Your task to perform on an android device: Show me the reviews of other buyers of UMBUZO Hobby Desk on the Etsy app.
Image 0: 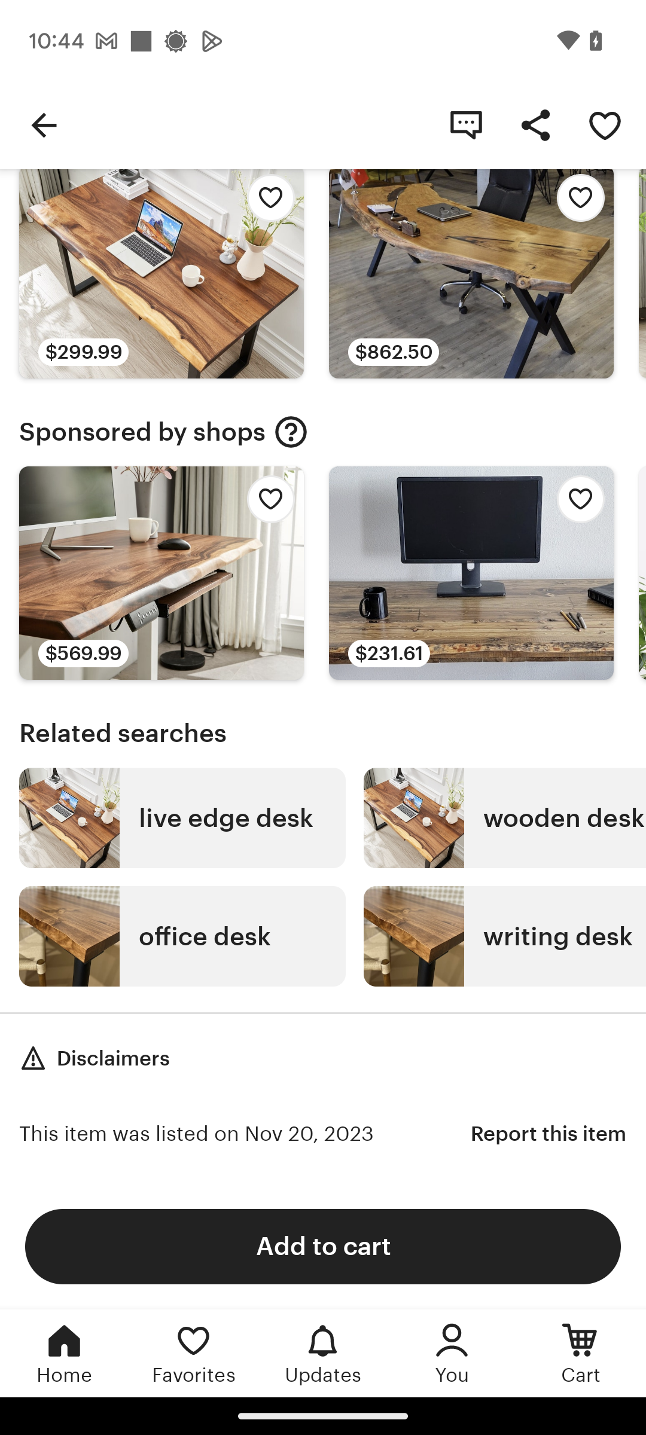
Scroll down until you find the Item reviews and shop ratings tab.
Step 0: scroll up
Image 1: 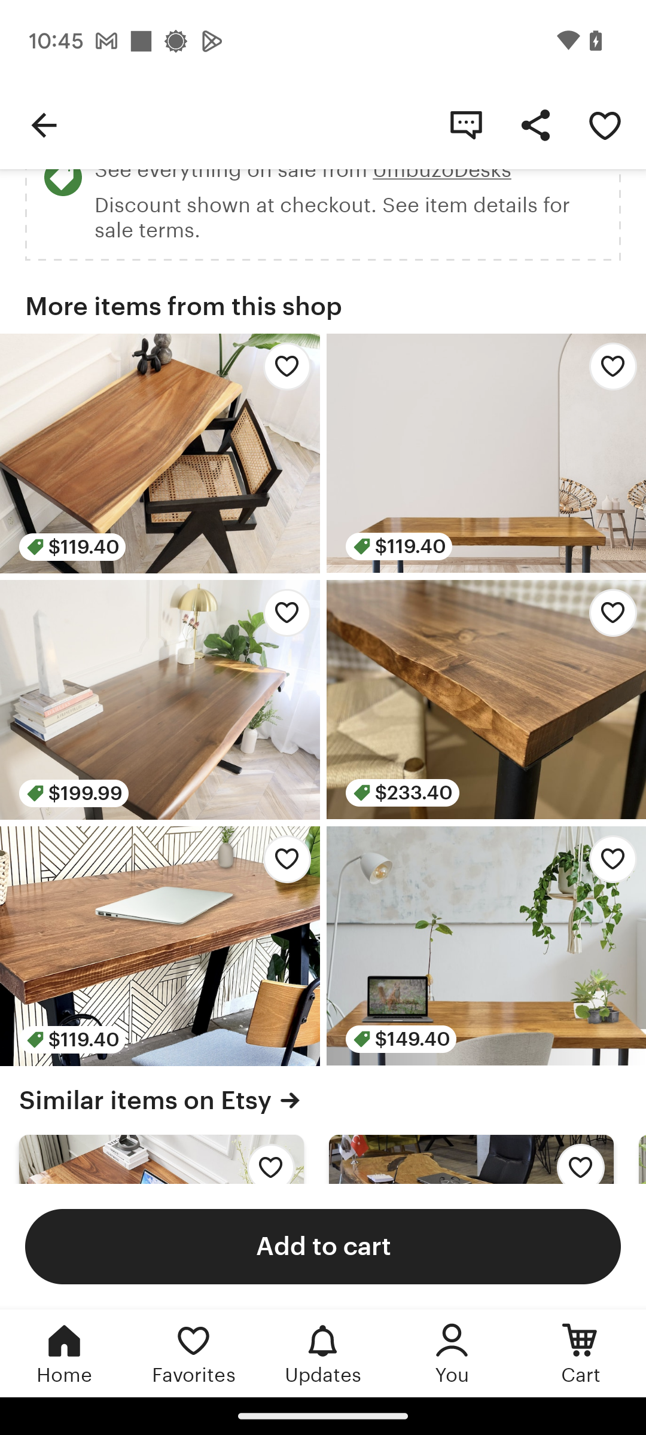
Scroll down until you find the Item reviews and shop ratings tab.
Step 1: scroll up
Image 2: 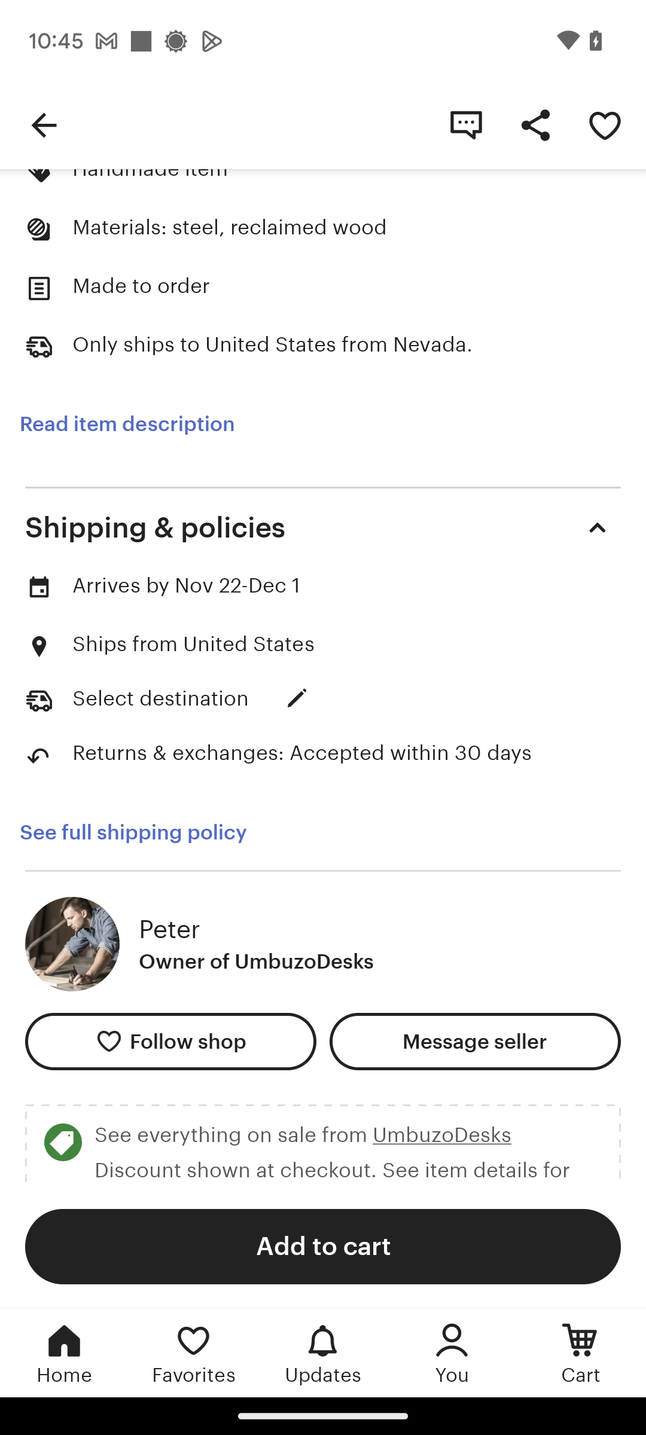
Scroll down until you find the Item reviews and shop ratings tab.
Step 2: scroll up